Your task to perform on an android device: Go to Google Translate app & see the examples given
Image 0: 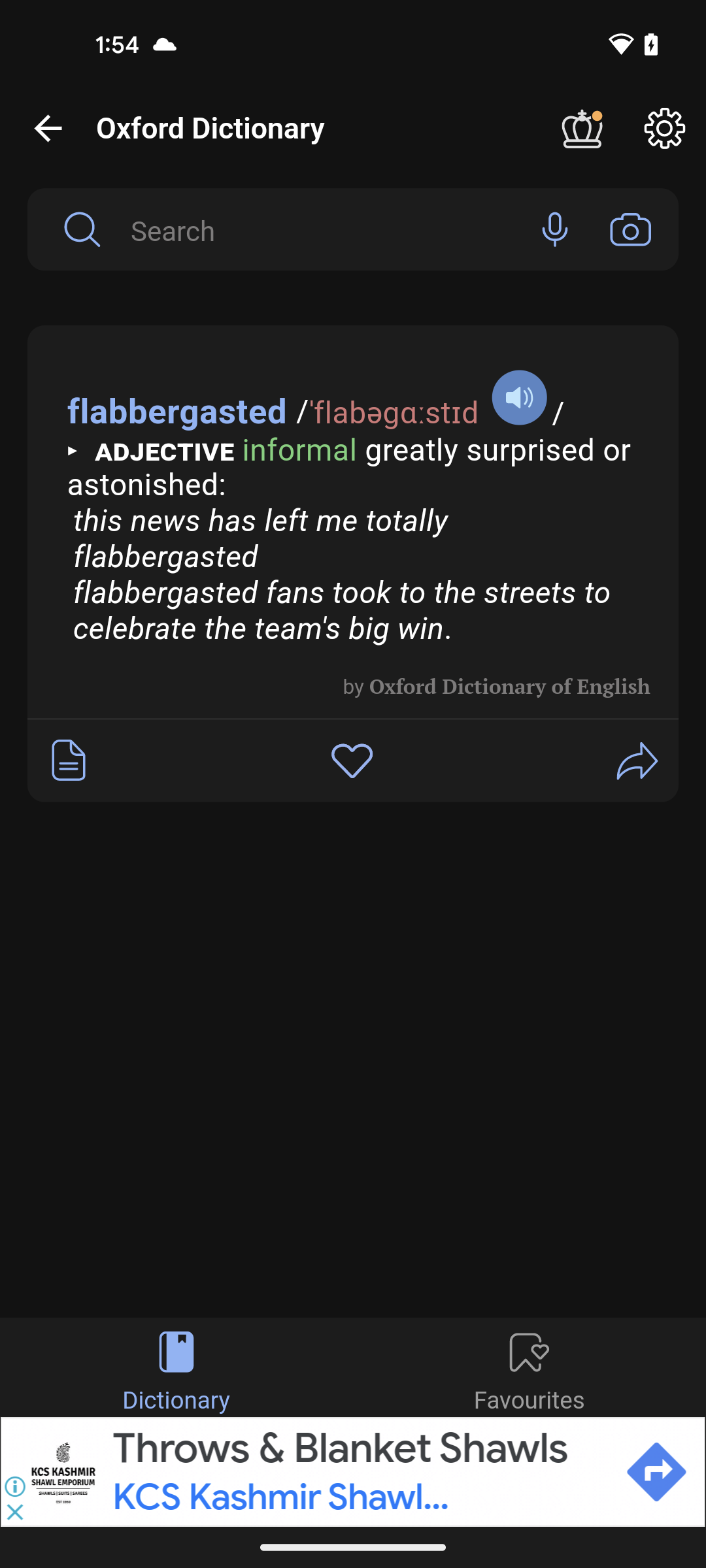
open Google Translate app
Step 0: open app "Translate"